Your task to perform on an android device: I intended to remove the Wadifarida11@gmail.com Gmail account from my phone's Gmail app.
Image 0: 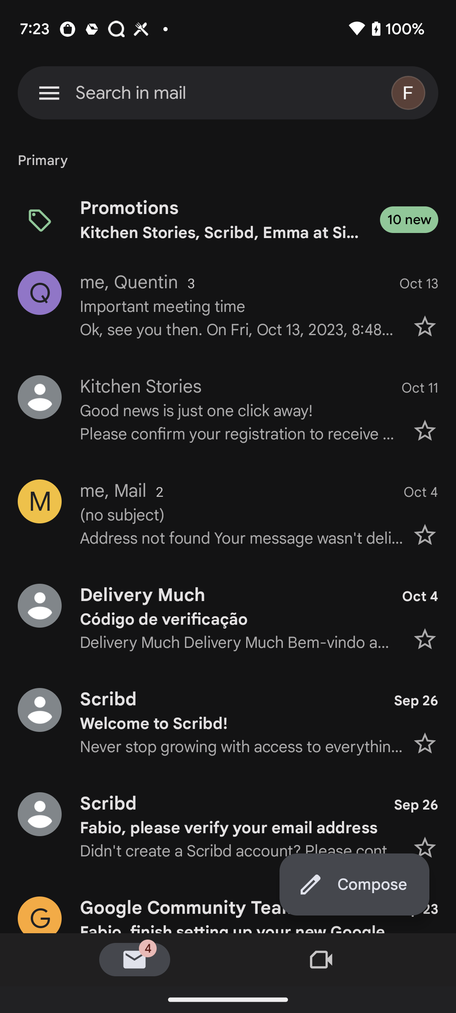
click on the profile icon at the top right corner of the screen
Step 0: click (410, 92)
Image 1: 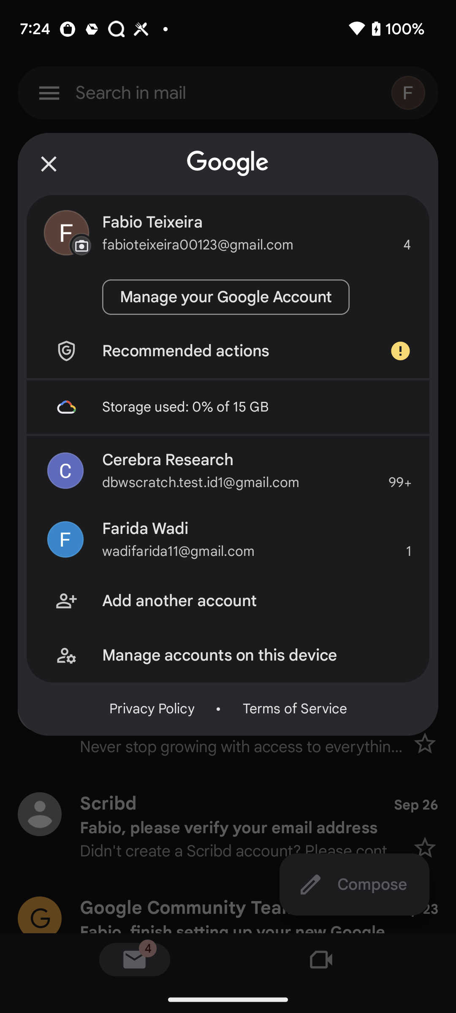
Click on manage accounts on this device
Step 1: click (257, 655)
Image 2: 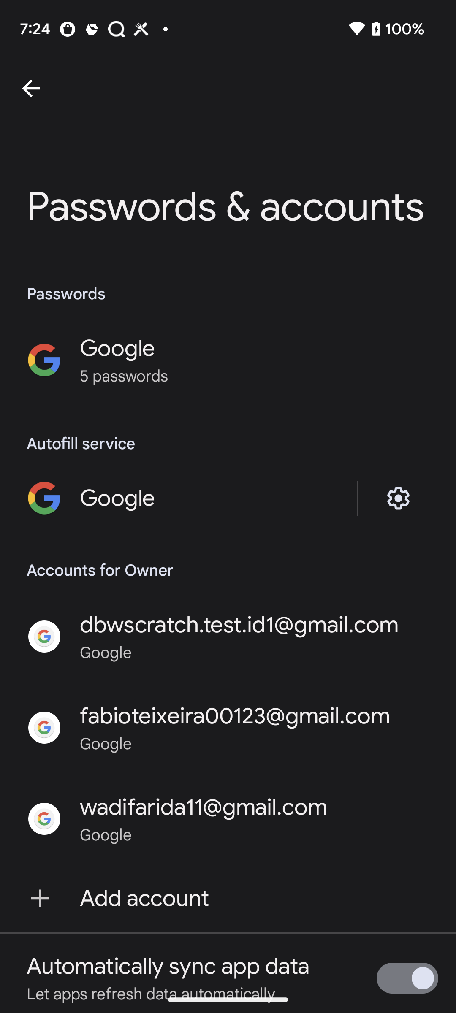
Click on Wadifarida11@gmail.com
Step 2: click (204, 807)
Image 3: 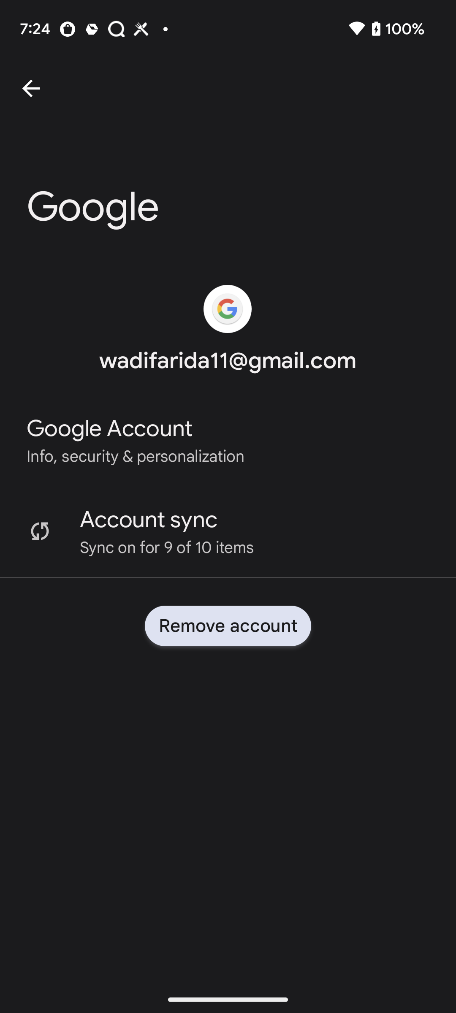
Click on Remove account
Step 3: click (228, 626)
Image 4: 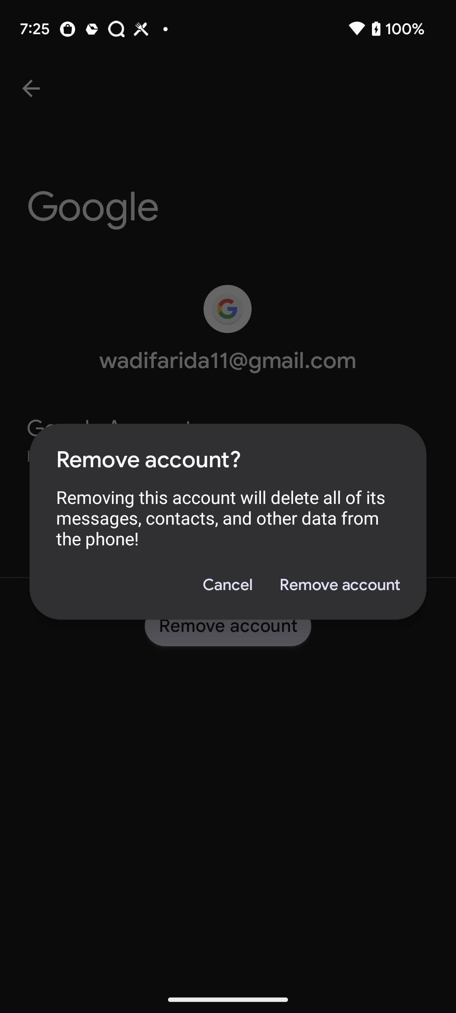
Click on remove account 
Step 4: click (339, 585)